Your task to perform on an android device: My schedule has changed, thus I need to reschedule the client meeting event for 4 to 5 pm.
Image 0: 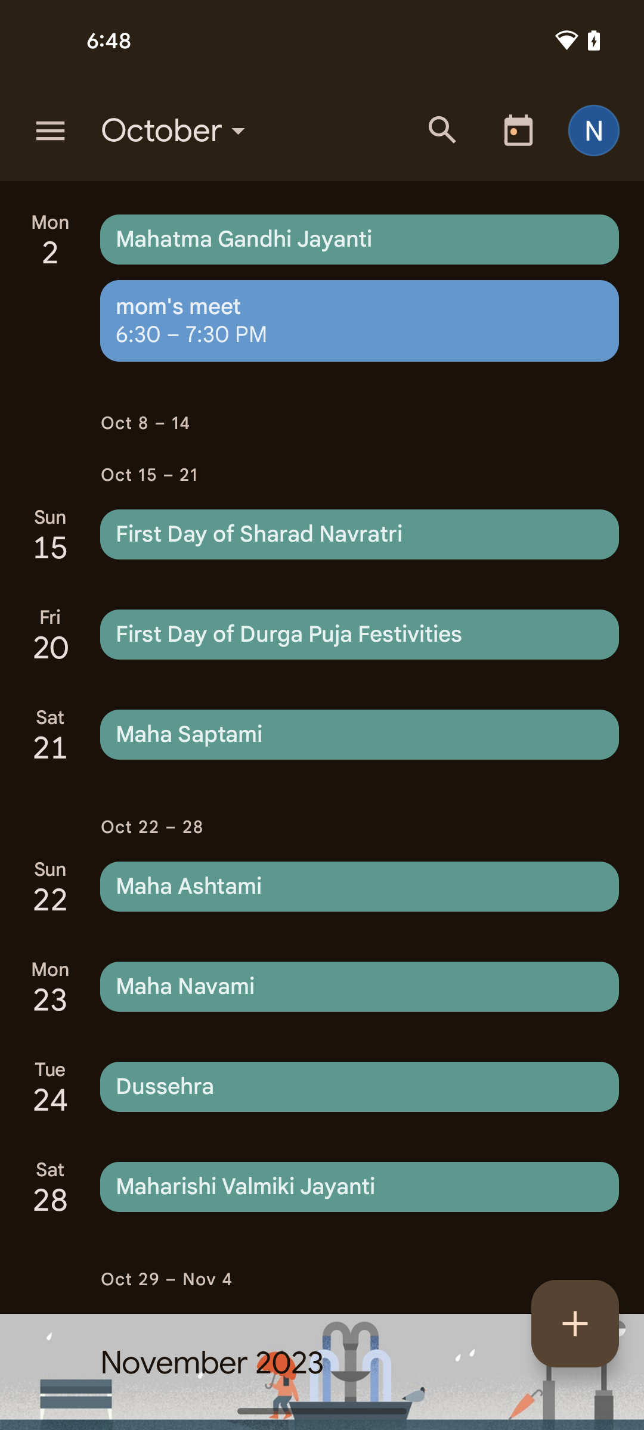
Swipe down to view the client meeting calendar
Step 0: scroll up
Image 1: 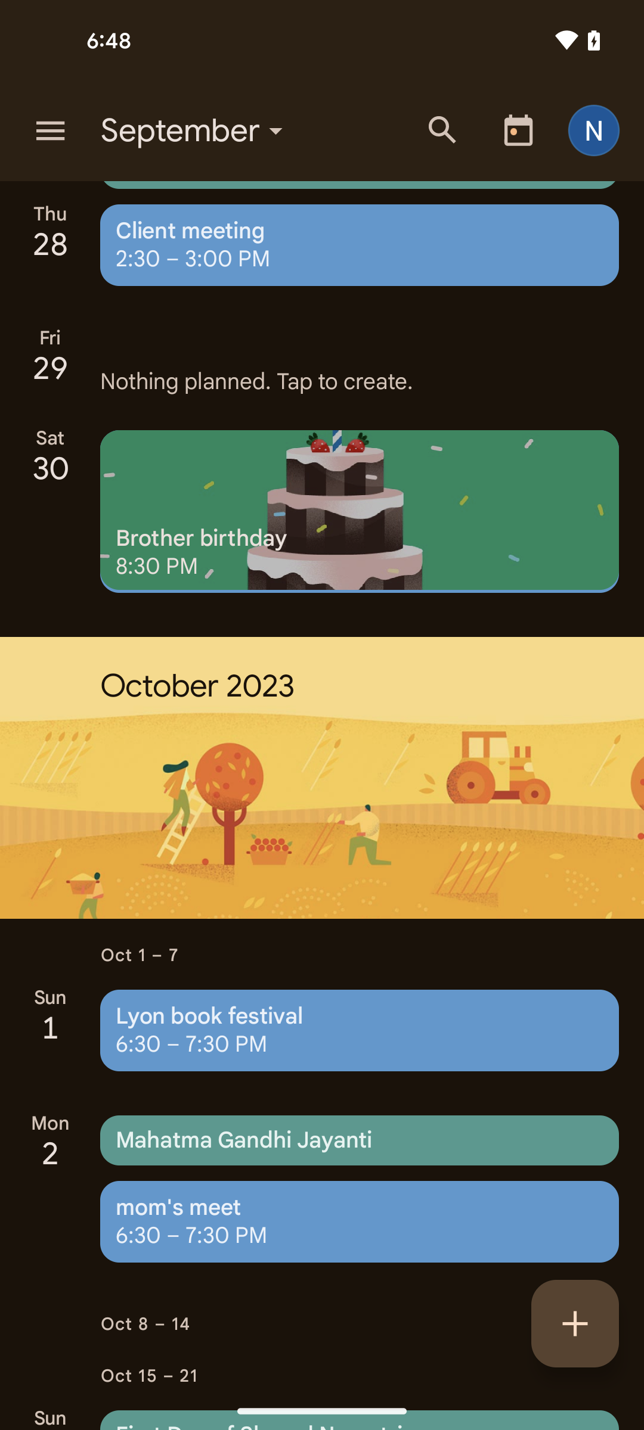
Tap on the client meeting option
Step 1: click (360, 245)
Image 2: 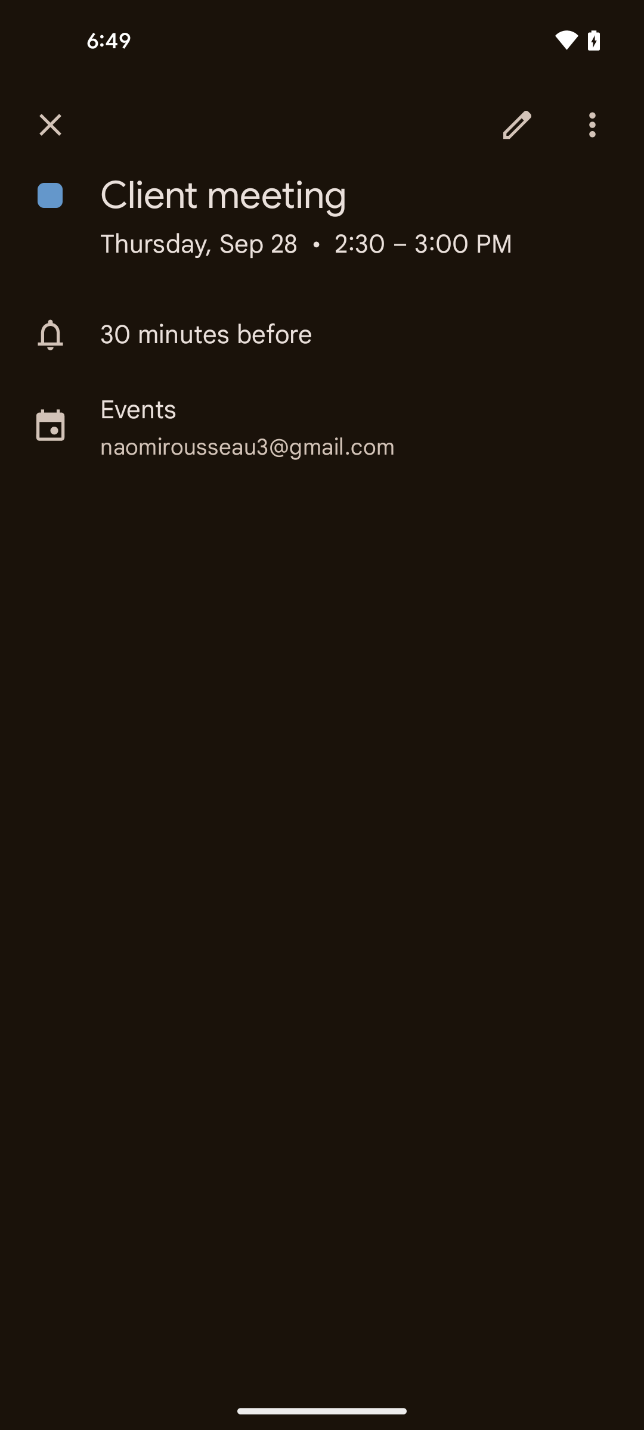
Tap on the pencil icon
Step 2: click (517, 125)
Image 3: 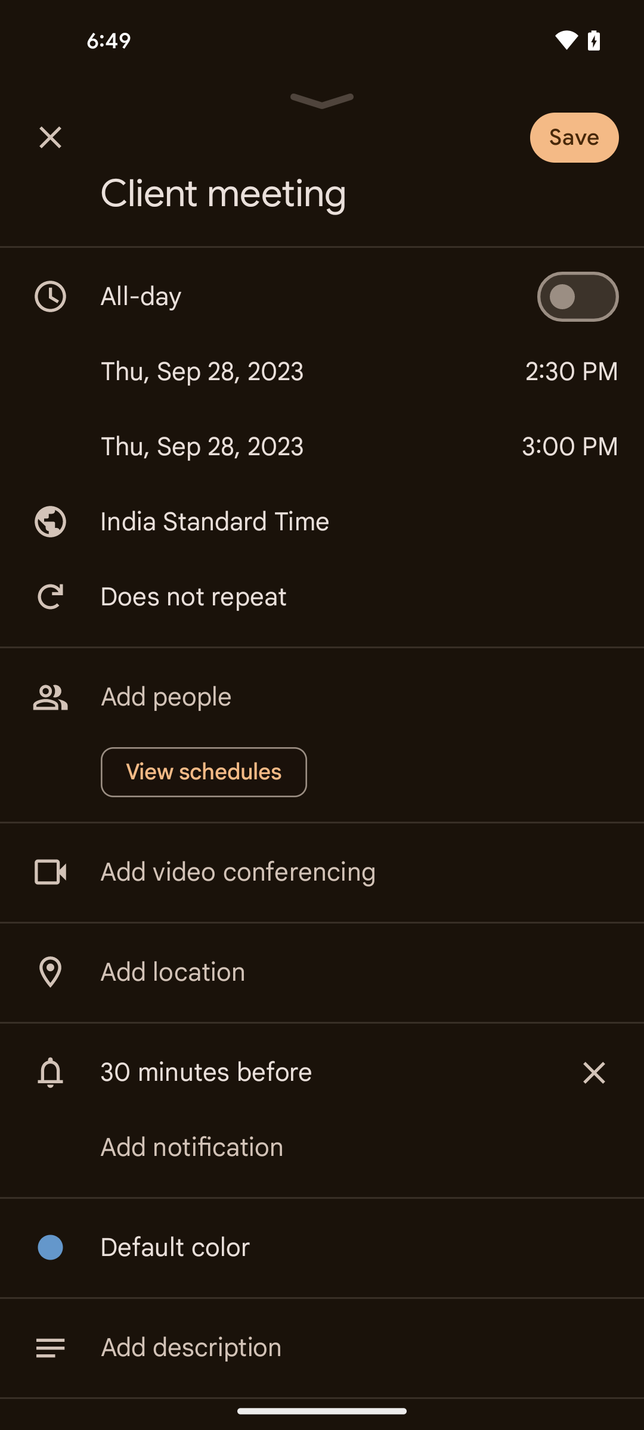
Tap on the time 2:30pm 
Step 3: click (572, 371)
Image 4: 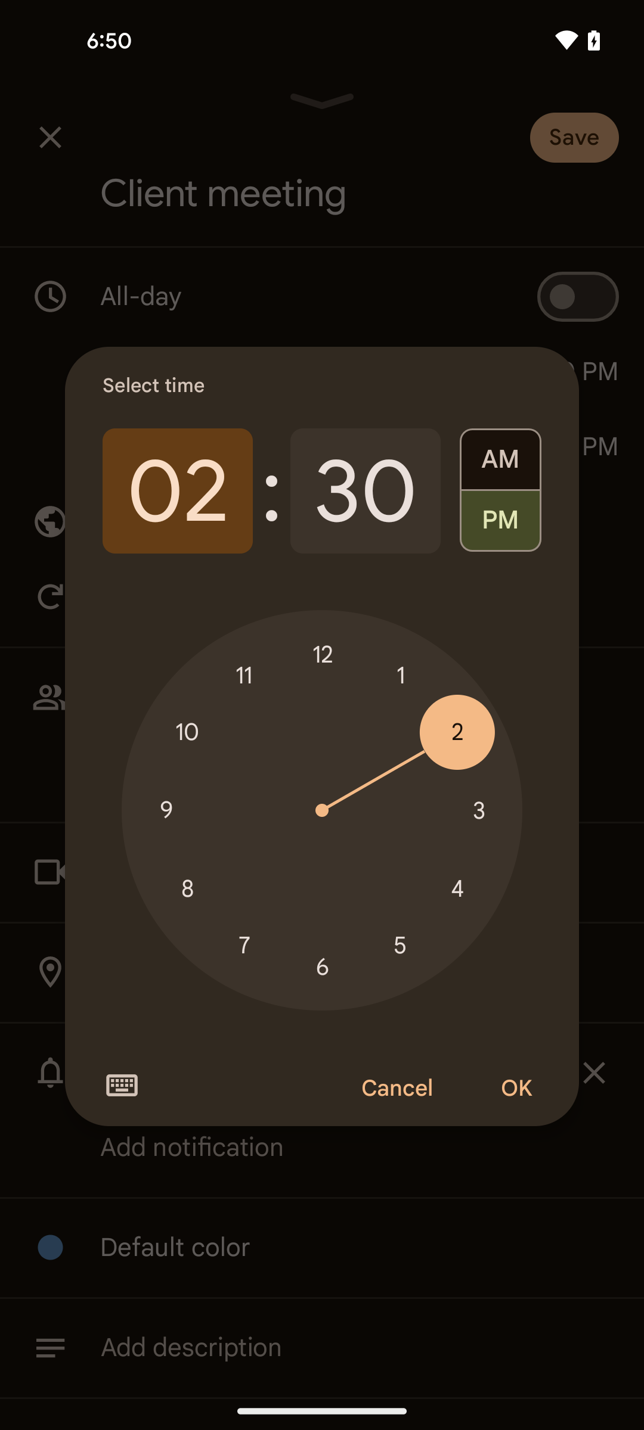
Select the hours to four
Step 4: click (457, 889)
Image 5: 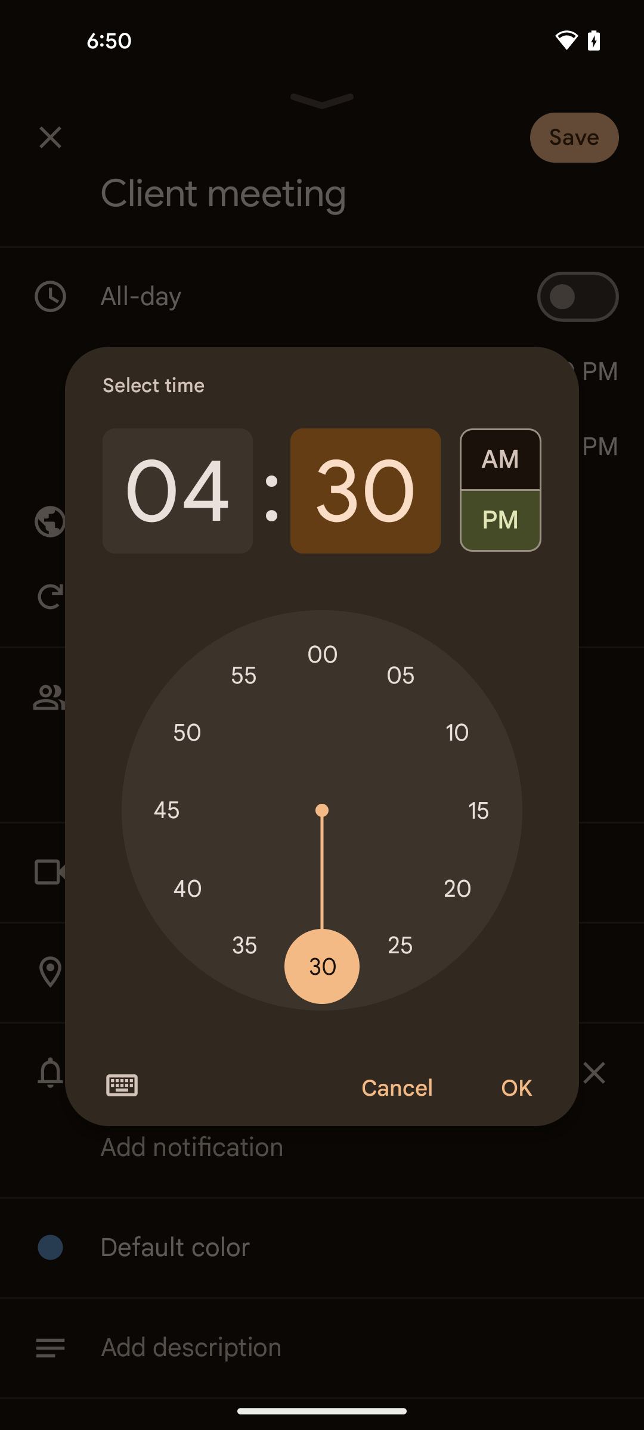
Select the minutes to 00
Step 5: click (322, 654)
Image 6: 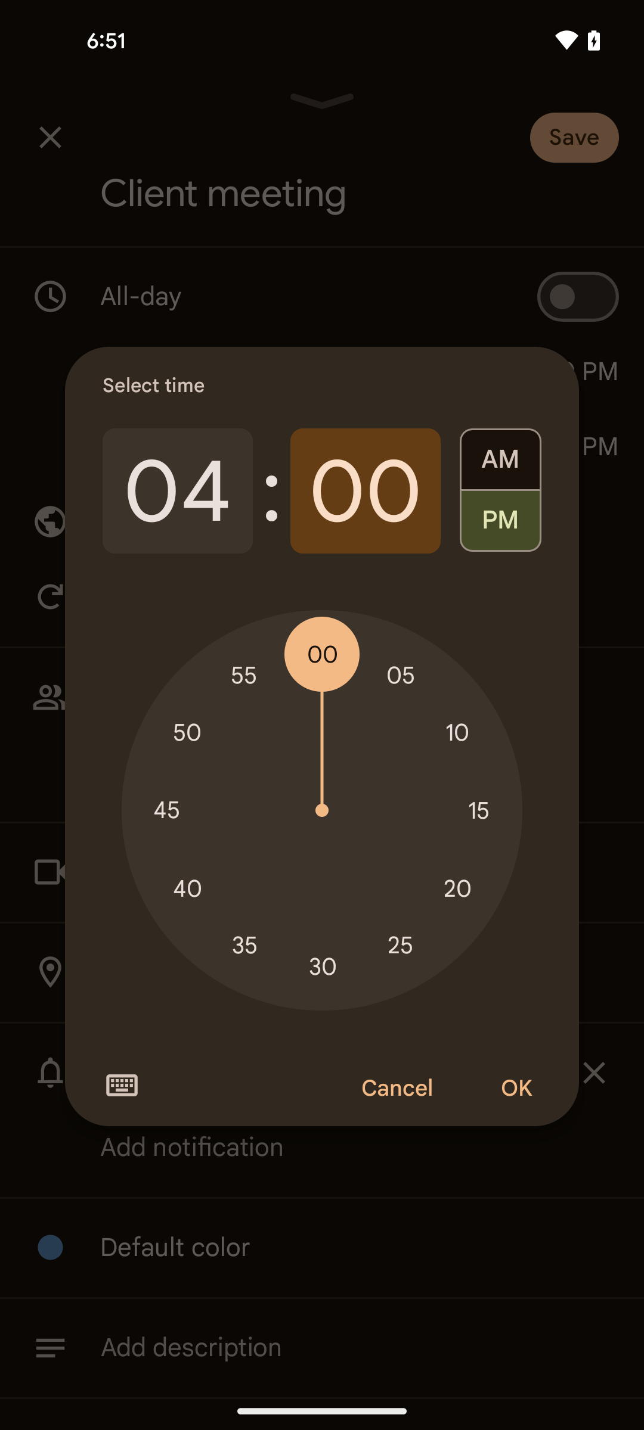
Tap on the ok option
Step 6: click (516, 1089)
Image 7: 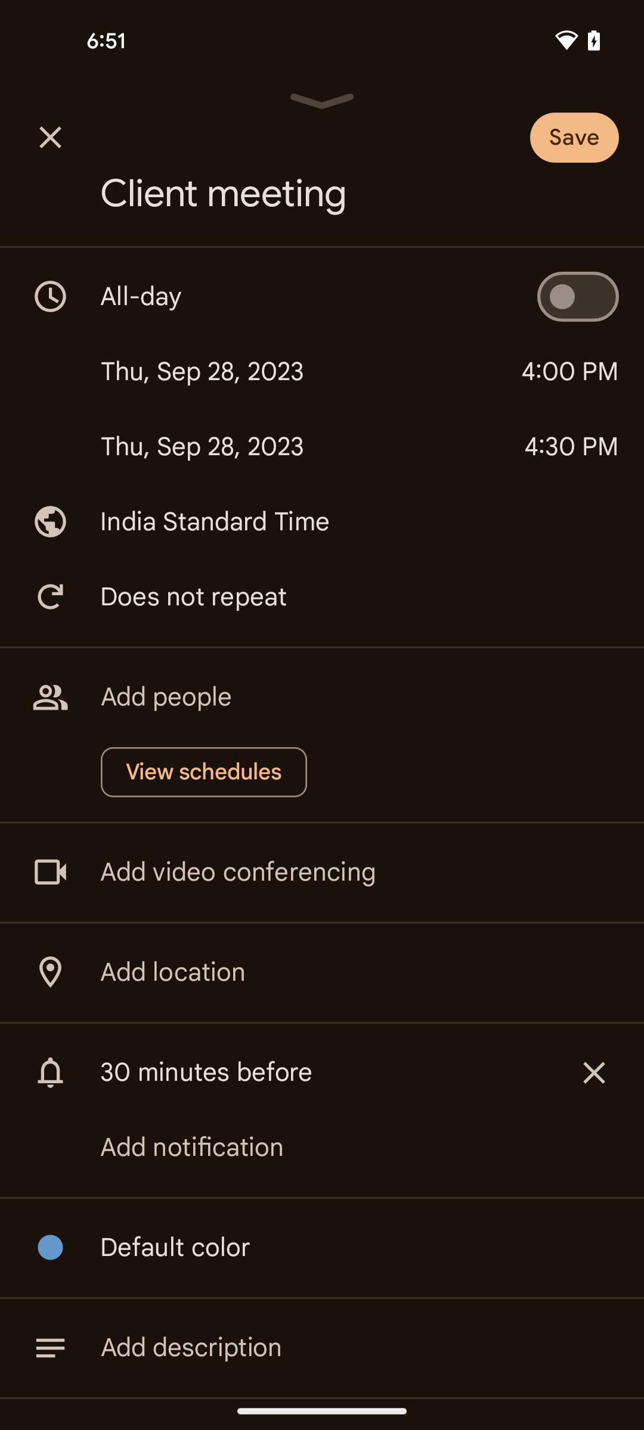
Tap on the end time 4:30pm
Step 7: click (571, 447)
Image 8: 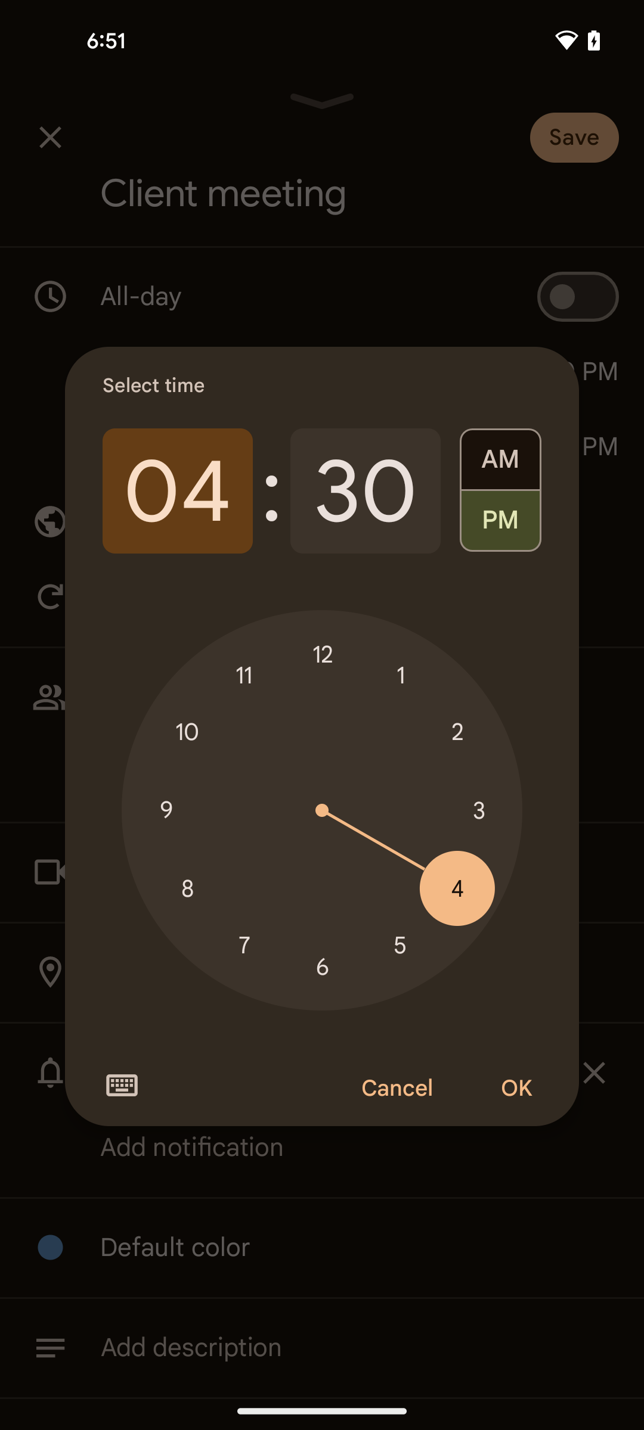
Select the hours to five
Step 8: click (400, 945)
Image 9: 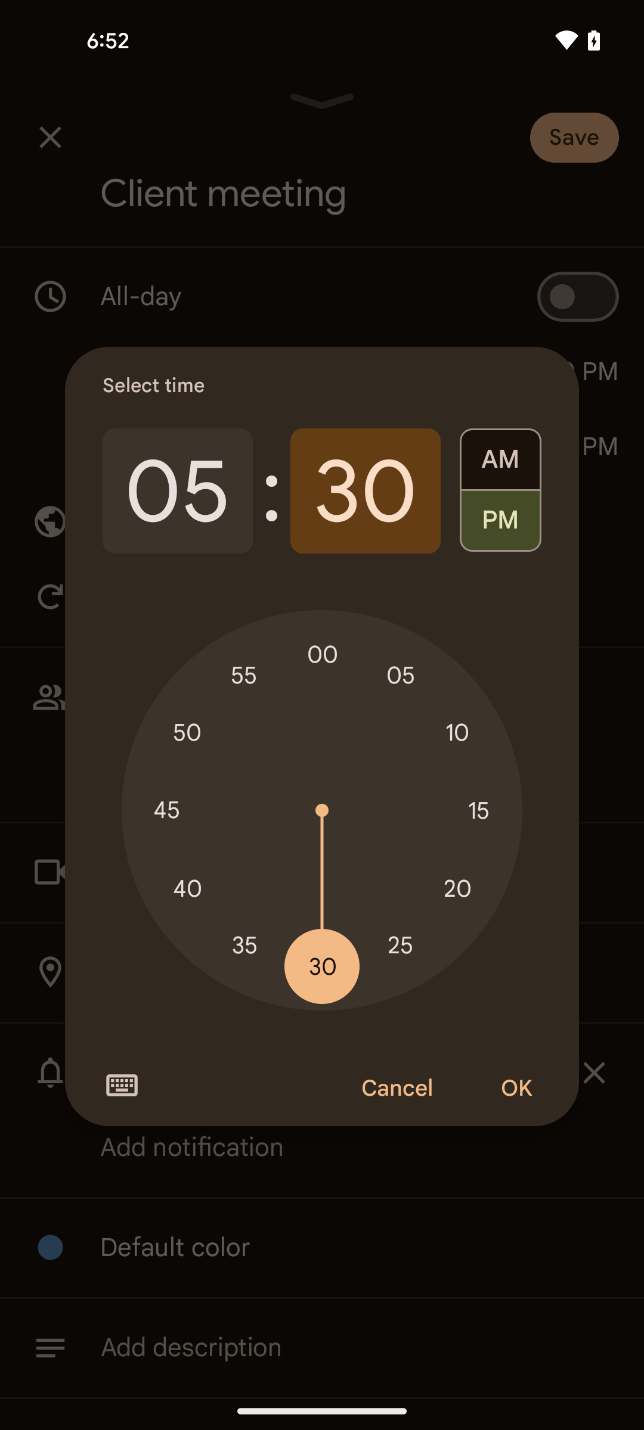
Select the minutes to 00
Step 9: click (322, 654)
Image 10: 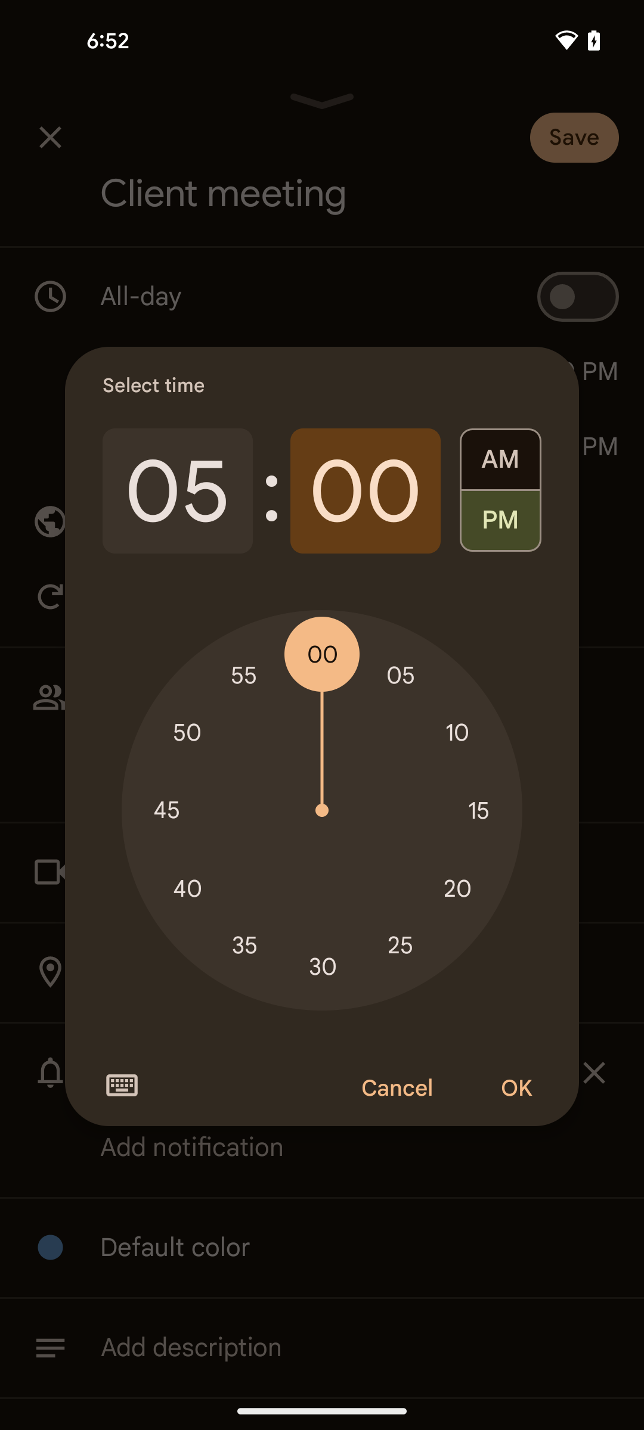
Tap on the ok option
Step 10: click (516, 1089)
Image 11: 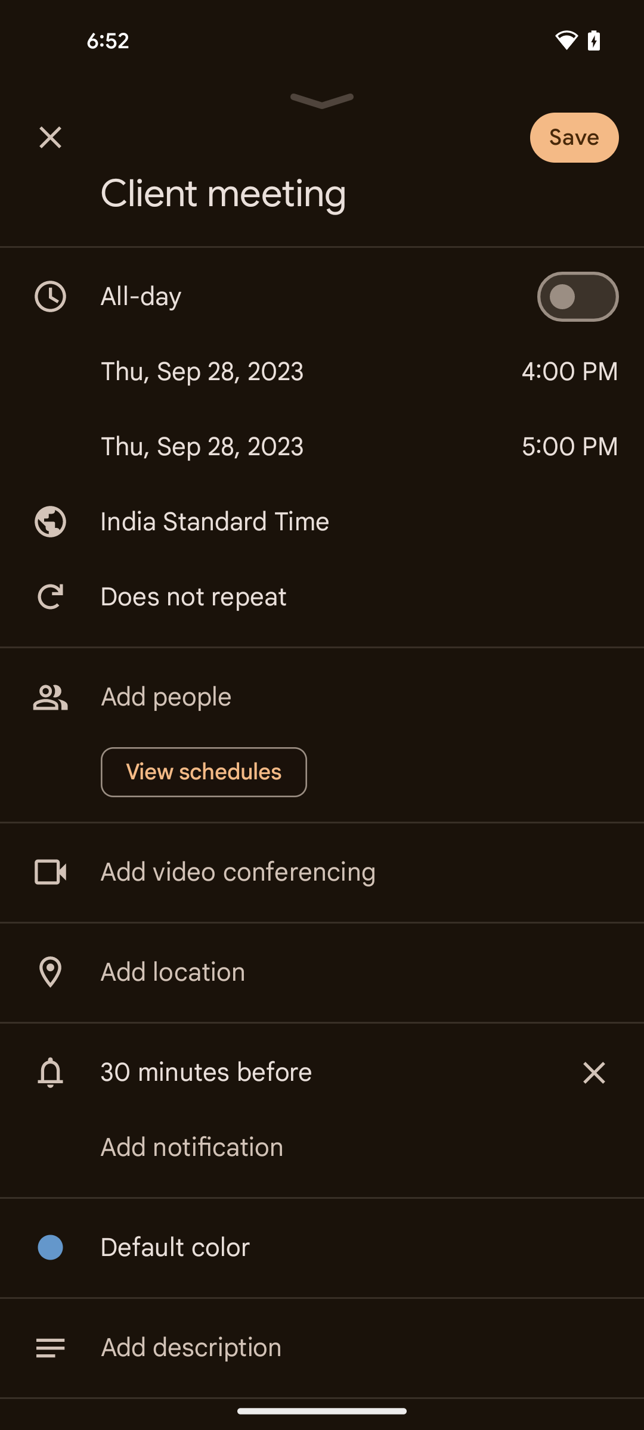
Tap on the save button at the top right corner of the screen
Step 11: click (600, 130)